Your task to perform on an android device:  Open the Amazon app to place and track the order of the items .
Image 0: 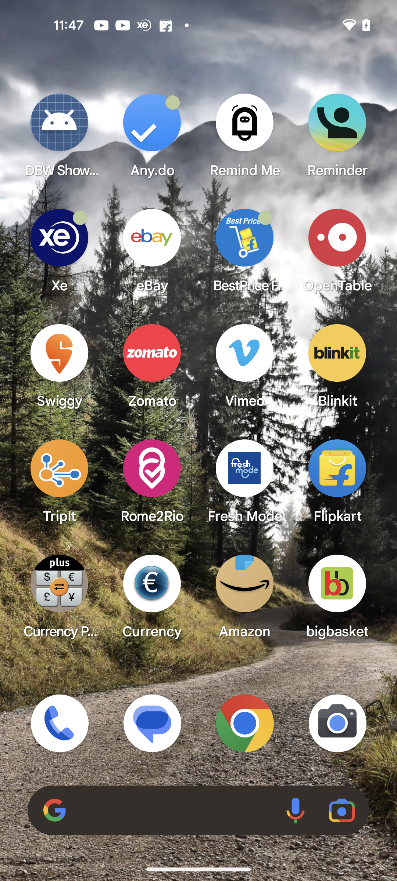
Open the amazon app.
Step 0: open app "Amazon"
Image 1: 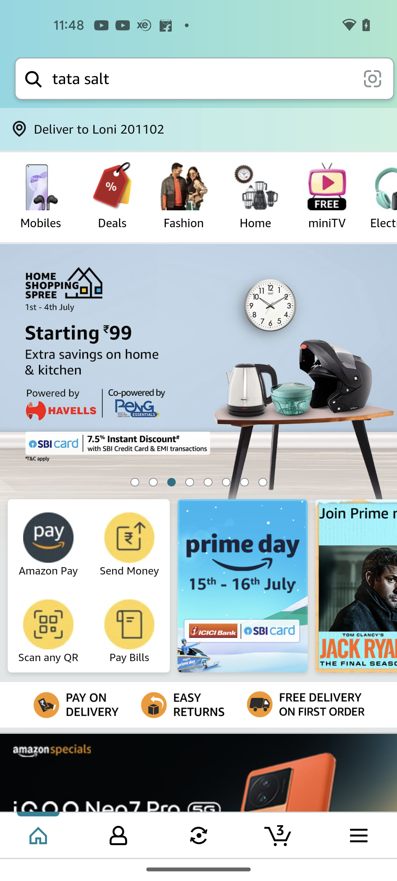
Click on the cart icon at the bottom of the screen.
Step 1: click (278, 835)
Image 2: 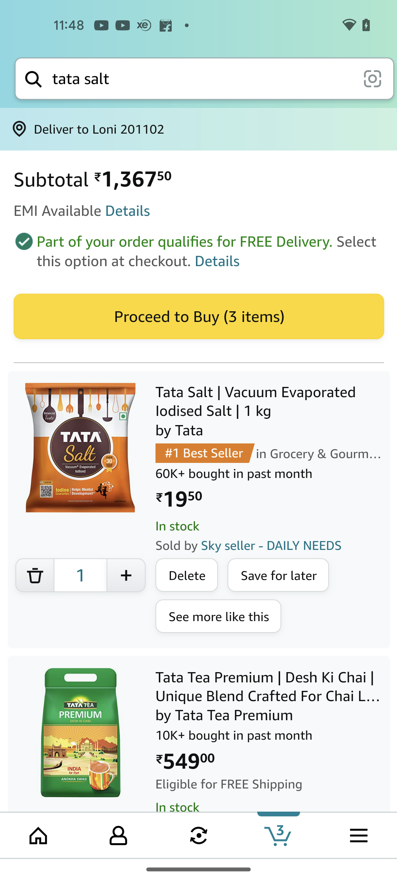
Click on the Proceed to buy button.
Step 2: click (198, 316)